Your task to perform on an android device: I want to find a recipe for how to cook apple pie on the Bigoven app, as it's one of my favorite desserts that I wish to cook this weekend.
Image 0: 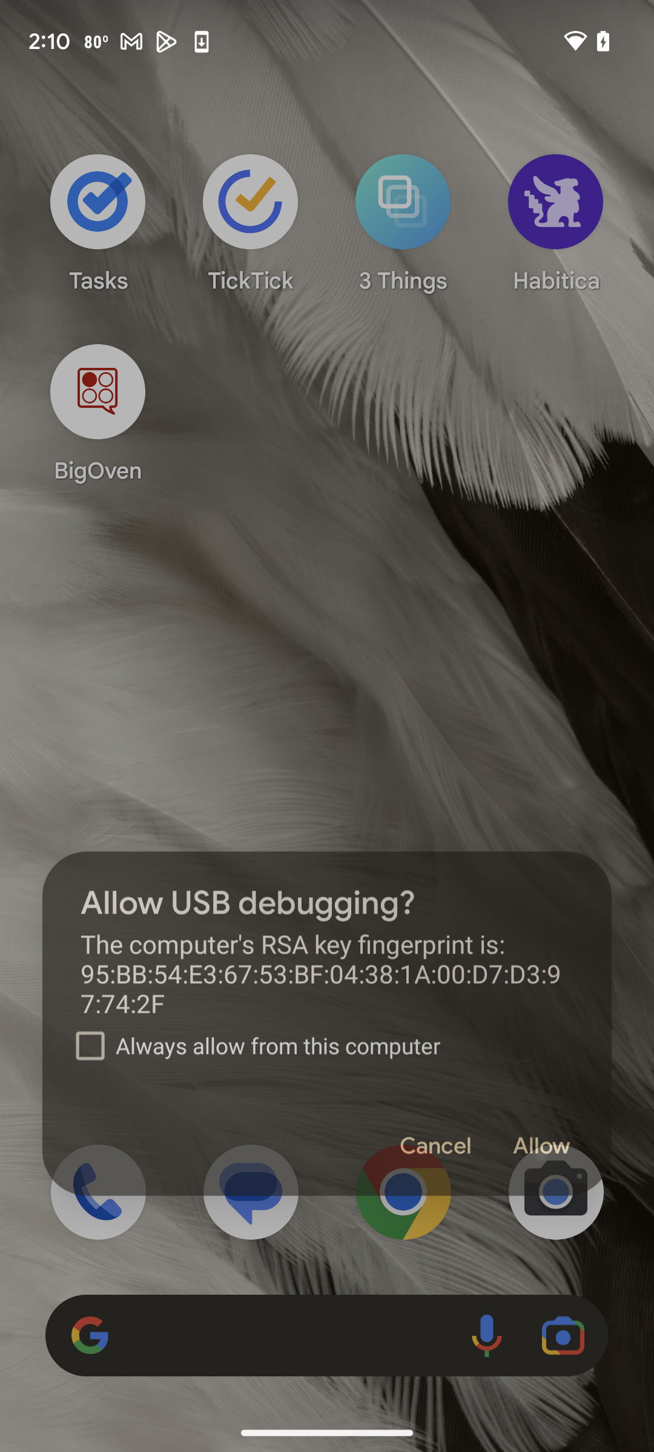
Open Bigoven app
Step 0: open app "BigOven"
Image 1: 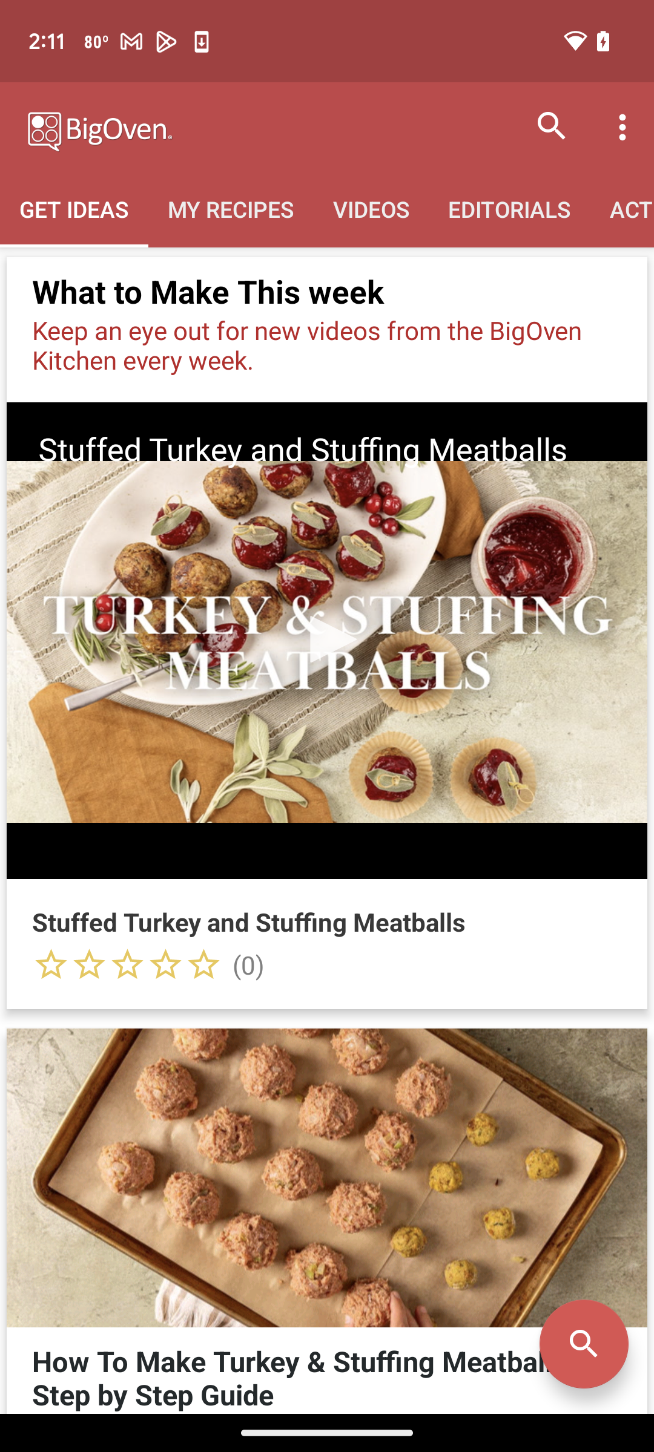
Click on the search box
Step 1: click (552, 126)
Image 2: 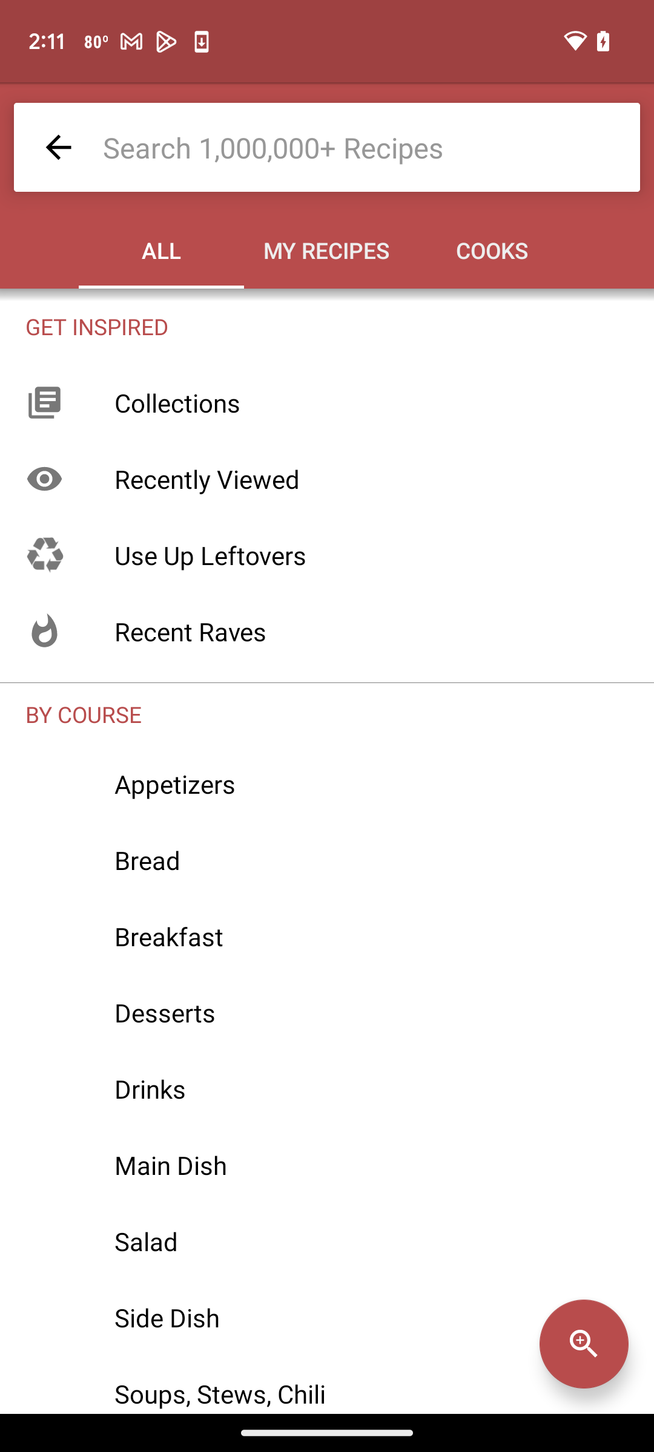
Type Apple pie
Step 2: click (157, 127)
Image 3: 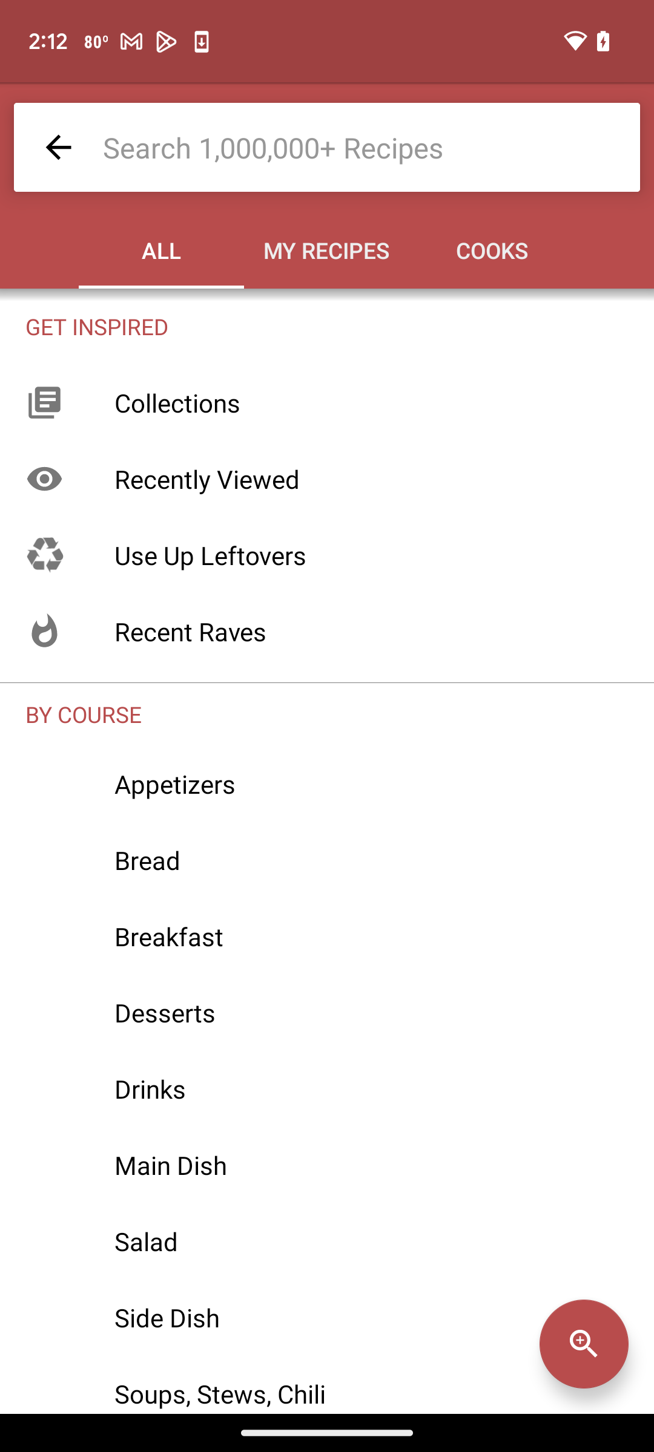
Click on desserts
Step 3: click (346, 1012)
Image 4: 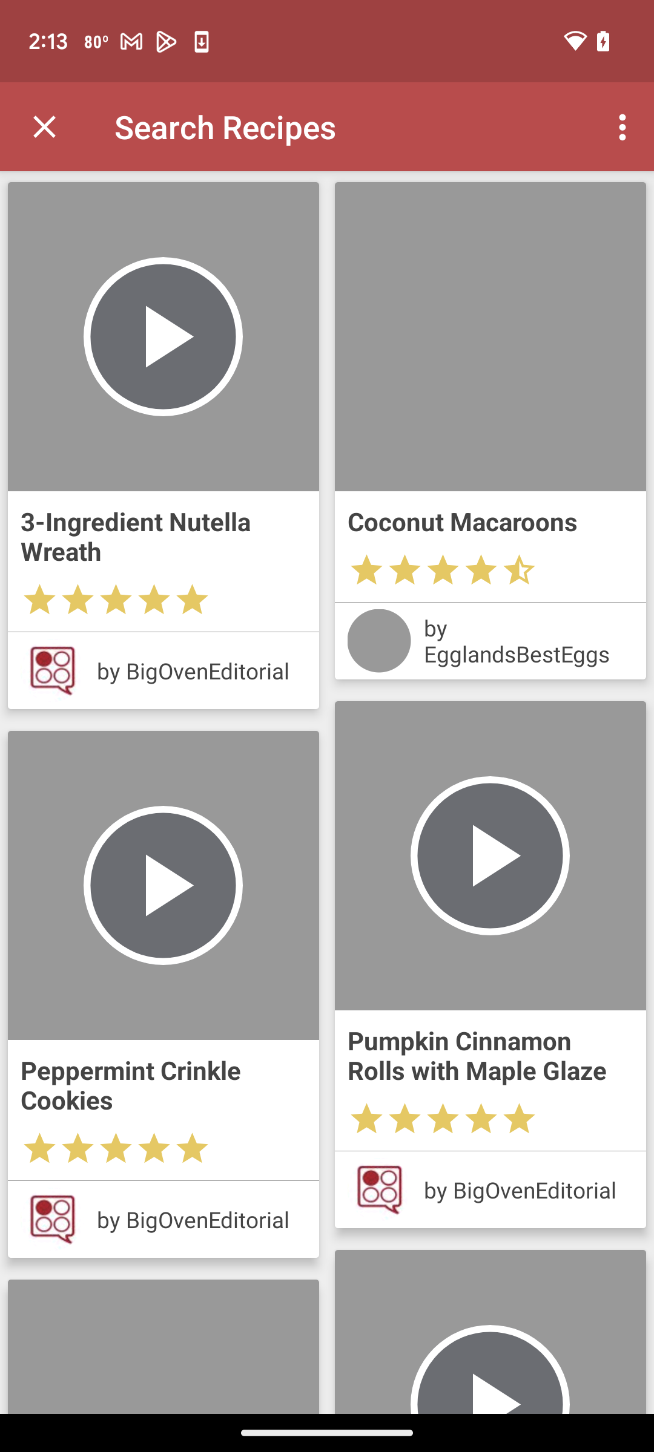
Click on desserts
Step 4: click (225, 126)
Image 5: 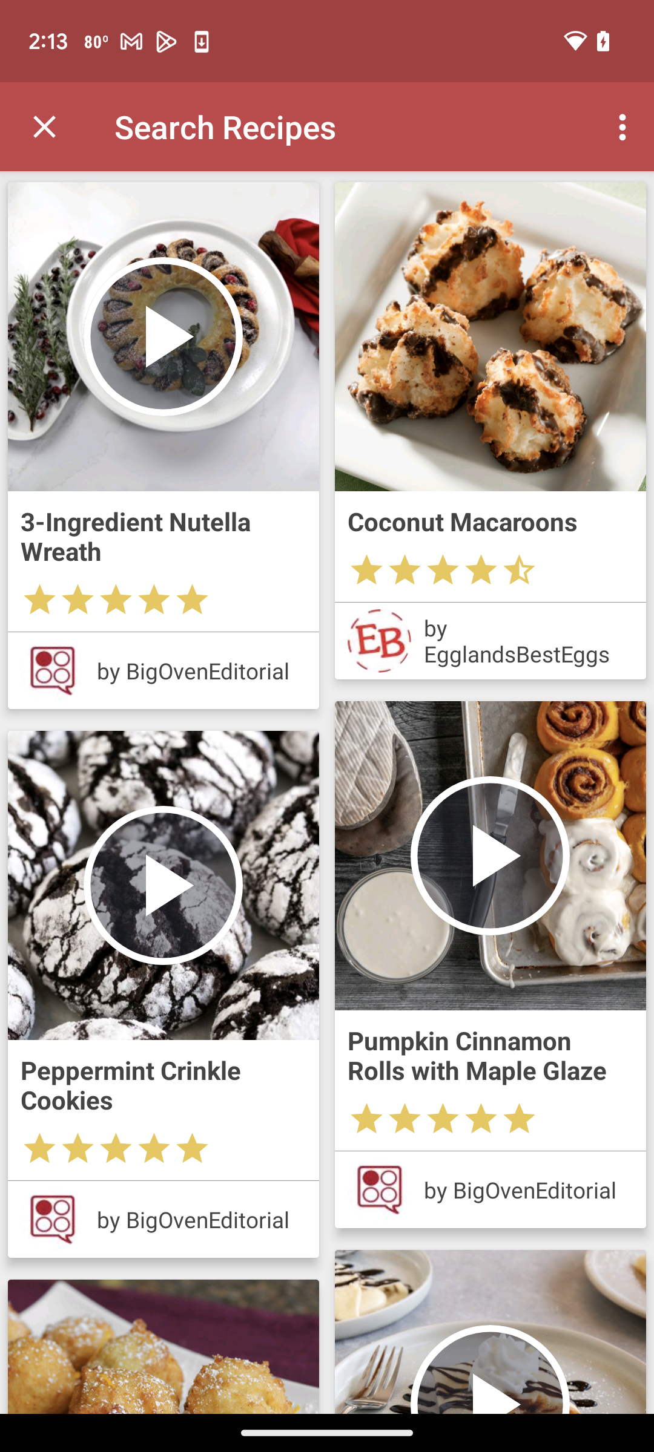
Go back
Step 5: press back button
Image 6: 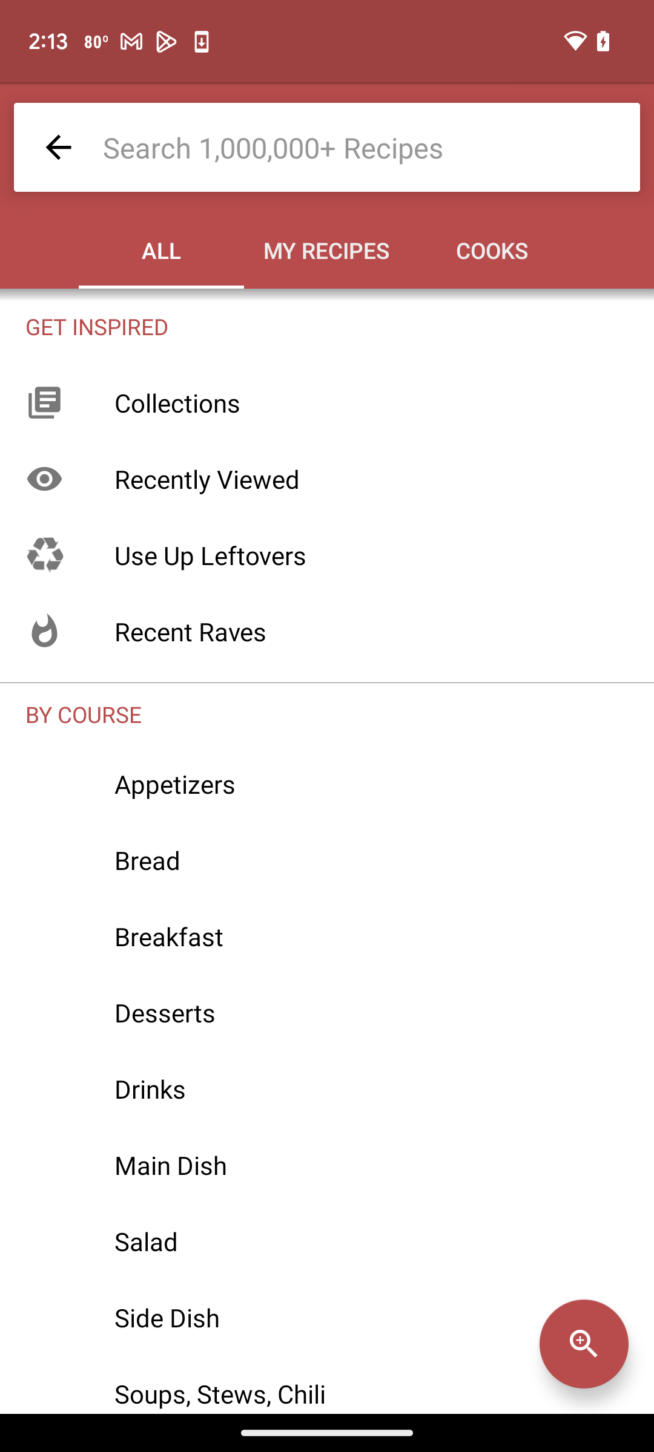
Go back
Step 6: click (327, 147)
Image 7: 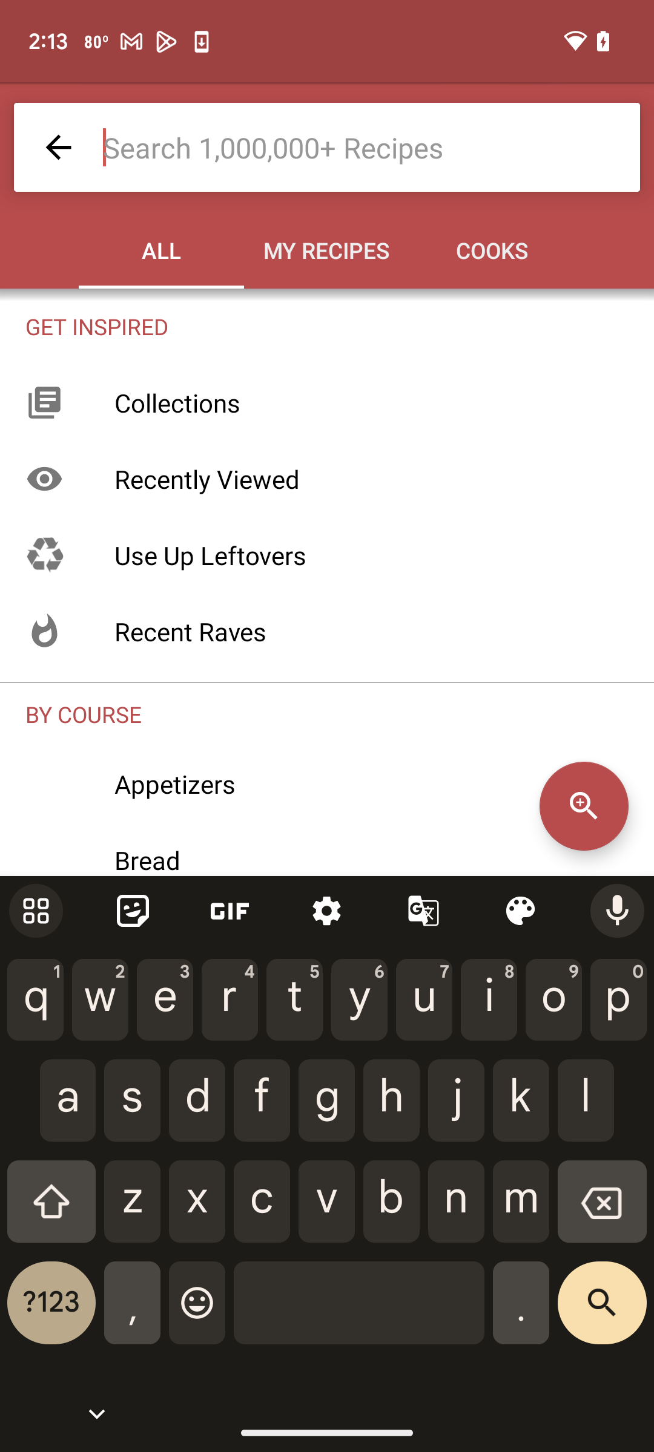
Type Apple pie
Step 7: type "Apple pie"
Image 8: 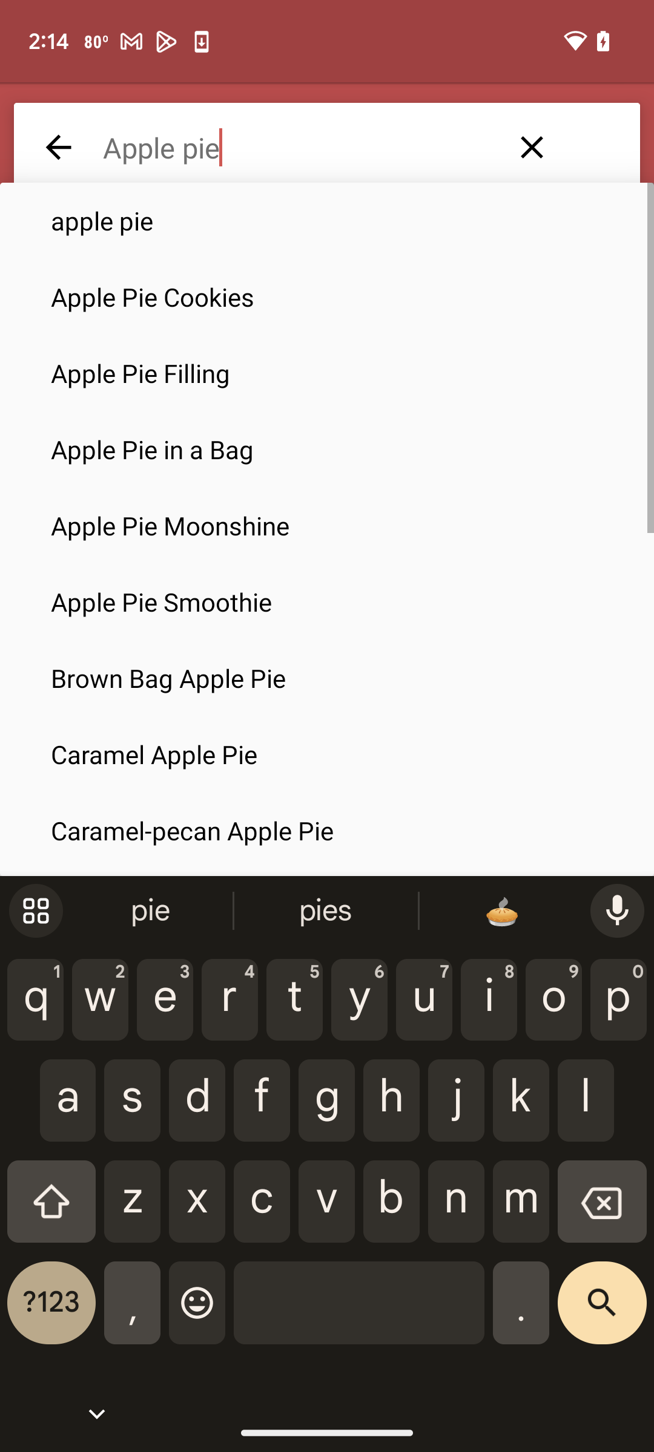
Click on apple pie
Step 8: click (161, 250)
Image 9: 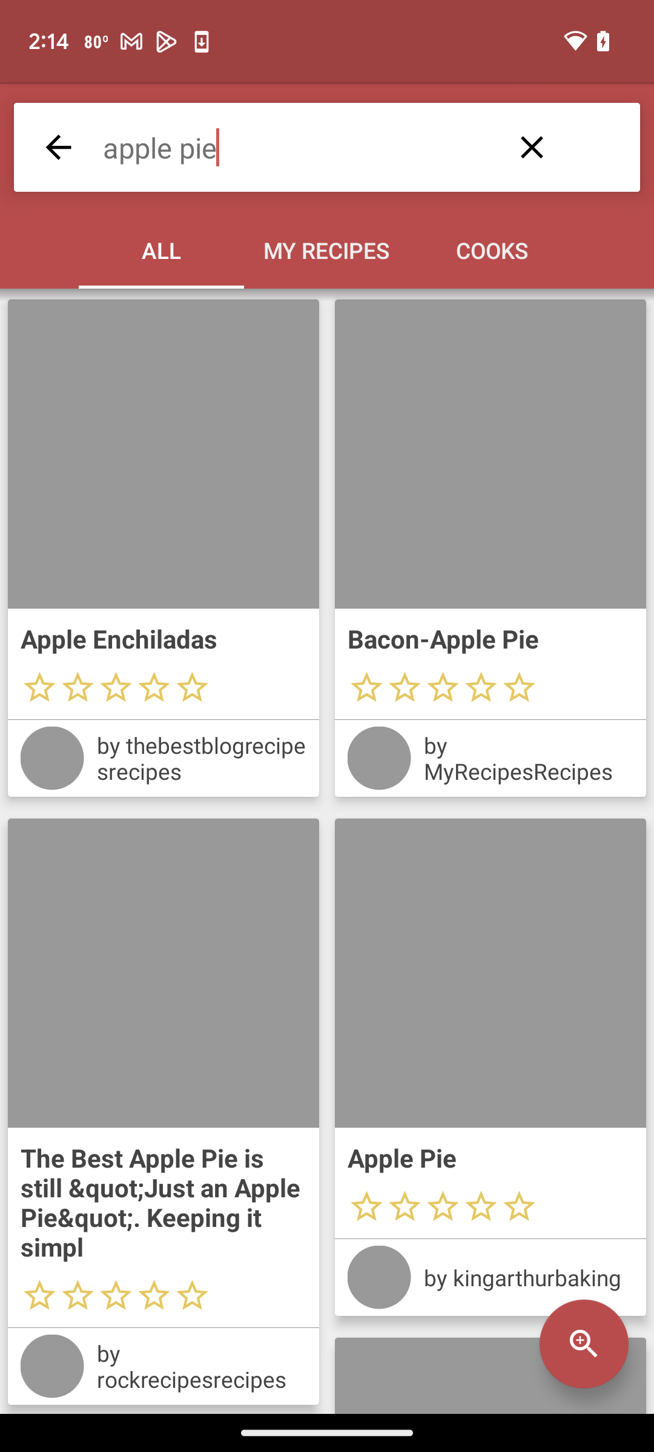
Click on apple pie
Step 9: wait